Your task to perform on an android device: Go to the Mappls MapmyIndia app & read the reviews of the place
Image 0: 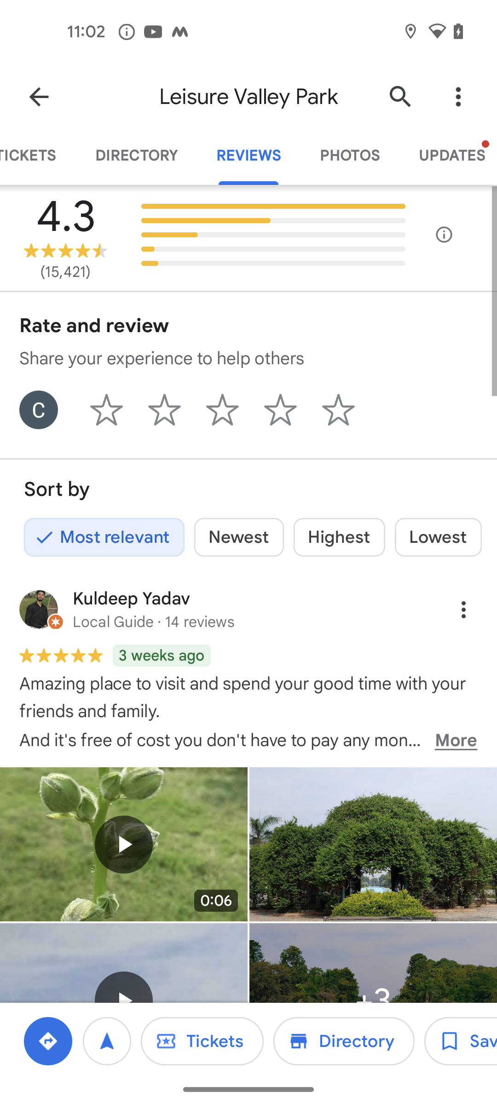
open the Mappls MapmyIndia app
Step 0: open app "Mappls MapmyIndia"
Image 1: 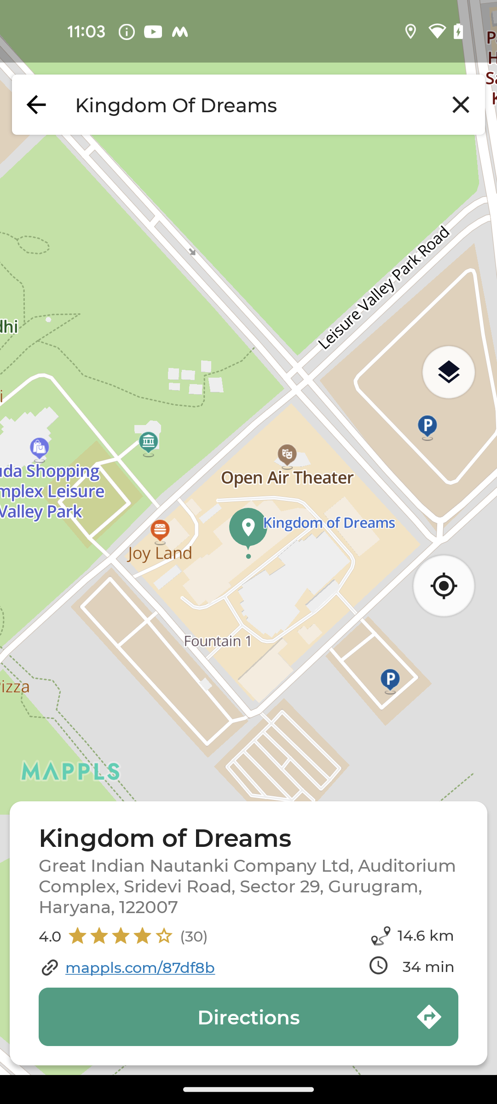
scroll down to view place details
Step 1: scroll down
Image 2: 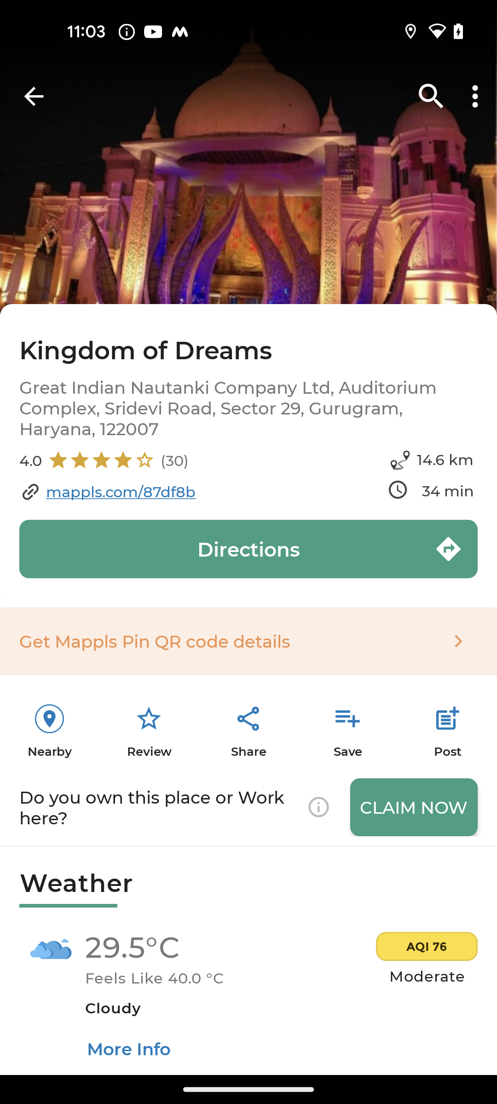
scroll down to see Reviews option
Step 2: scroll down
Image 3: 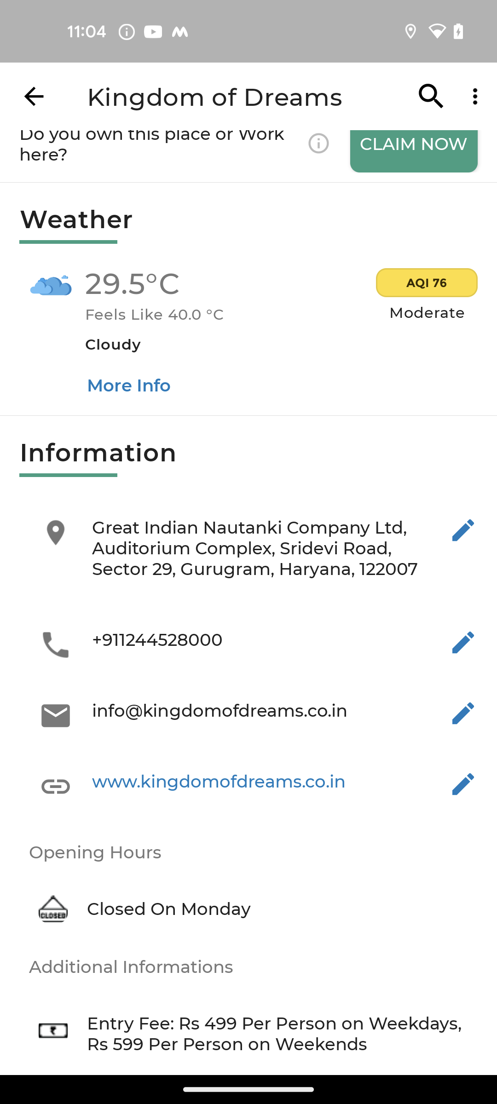
scroll down to see Reviews option
Step 3: scroll down
Image 4: 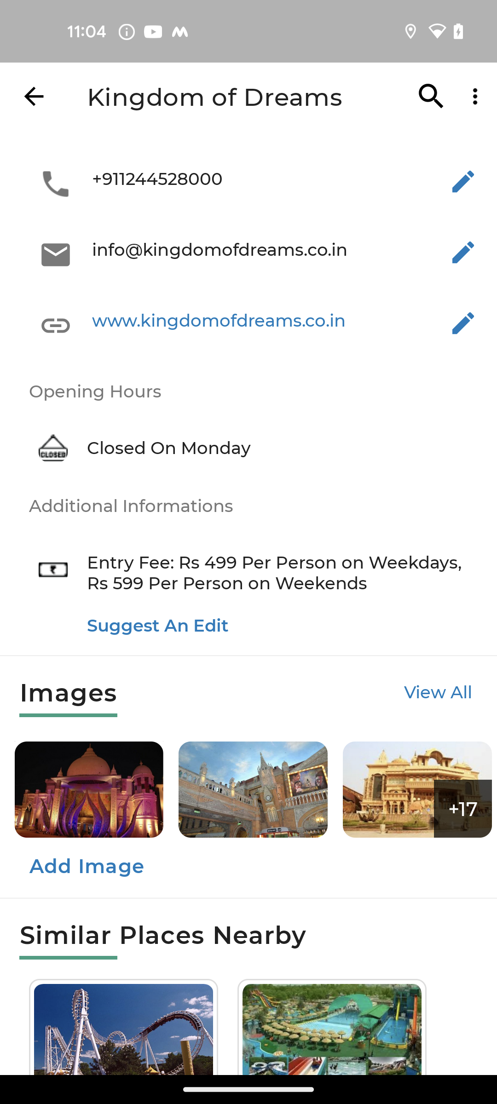
scroll down to see Reviews option
Step 4: scroll down
Image 5: 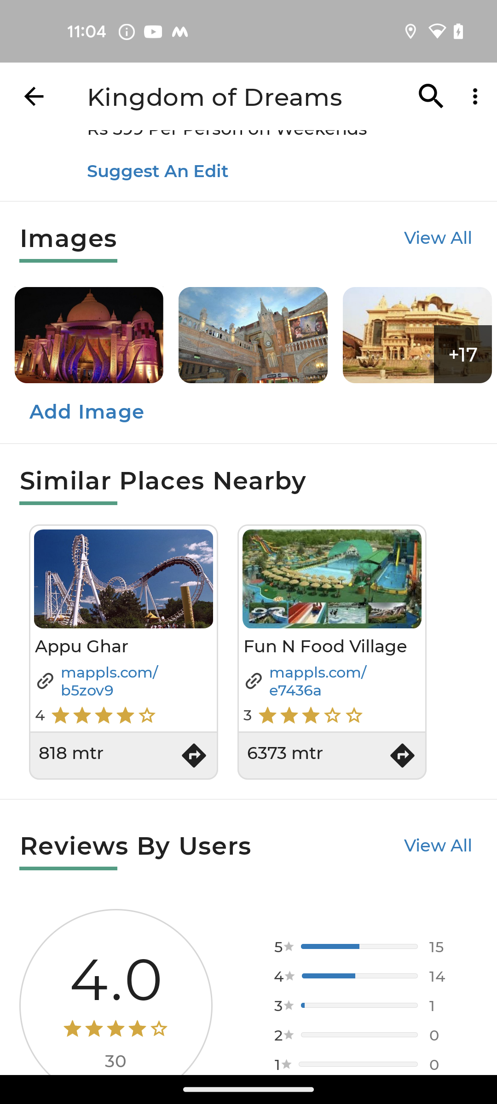
click on the View all option
Step 5: click (438, 845)